Your task to perform on an android device: Even though I'm heading home, the New Zealand dollars I have with me are useless. So, using the XE converter app, I would like to know what the value of 100 New Zealand will be worth in British pounds.
Image 0: 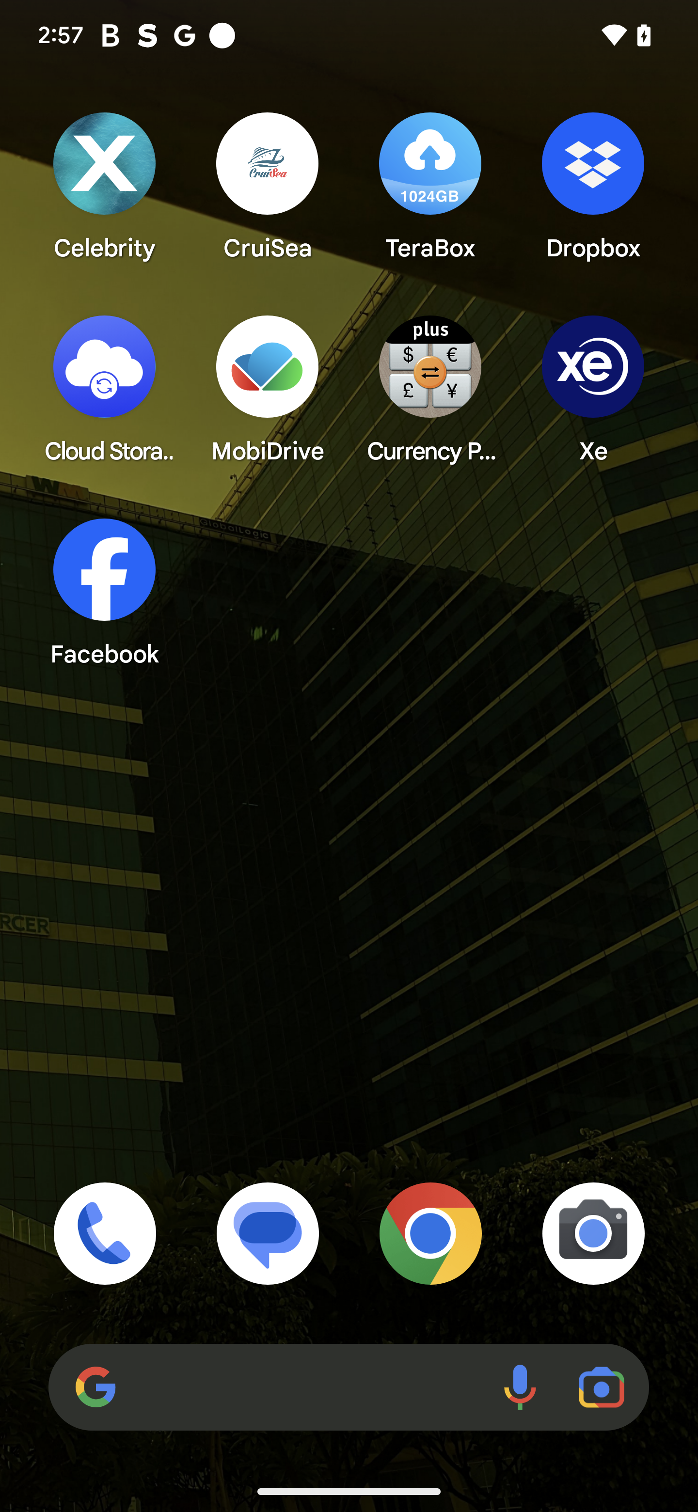
Open Xe app
Step 0: open app "Xe"
Image 1: 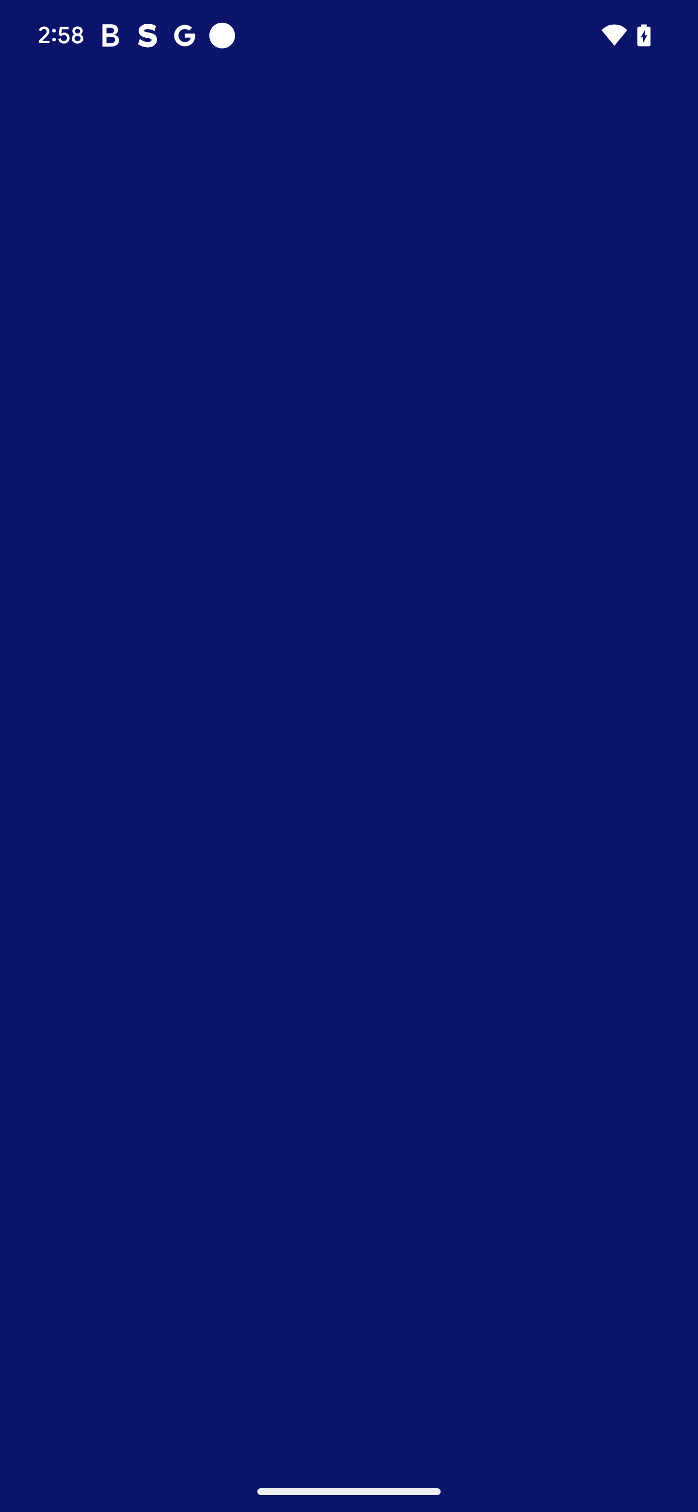
Open Xe app
Step 1: wait
Image 2: 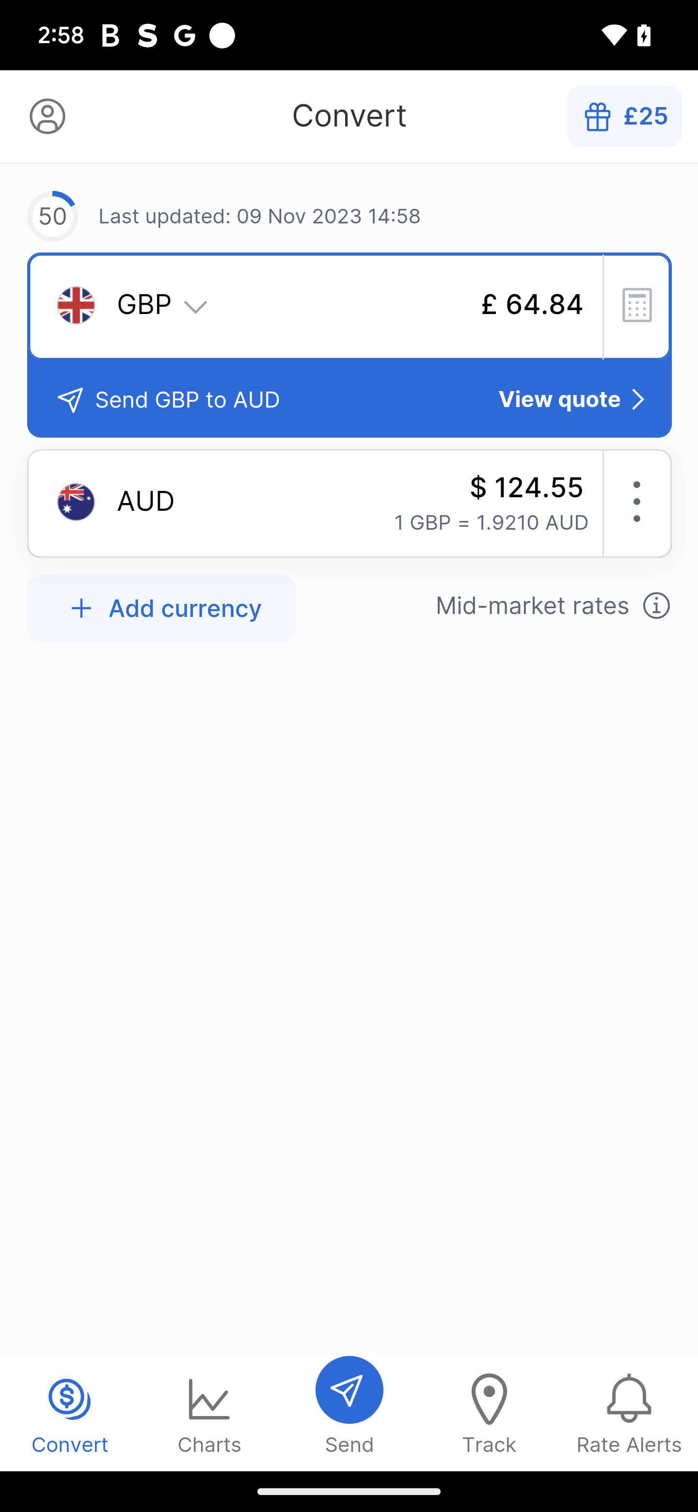
Click on the currency icon to choose the currency
Step 2: click (143, 299)
Image 3: 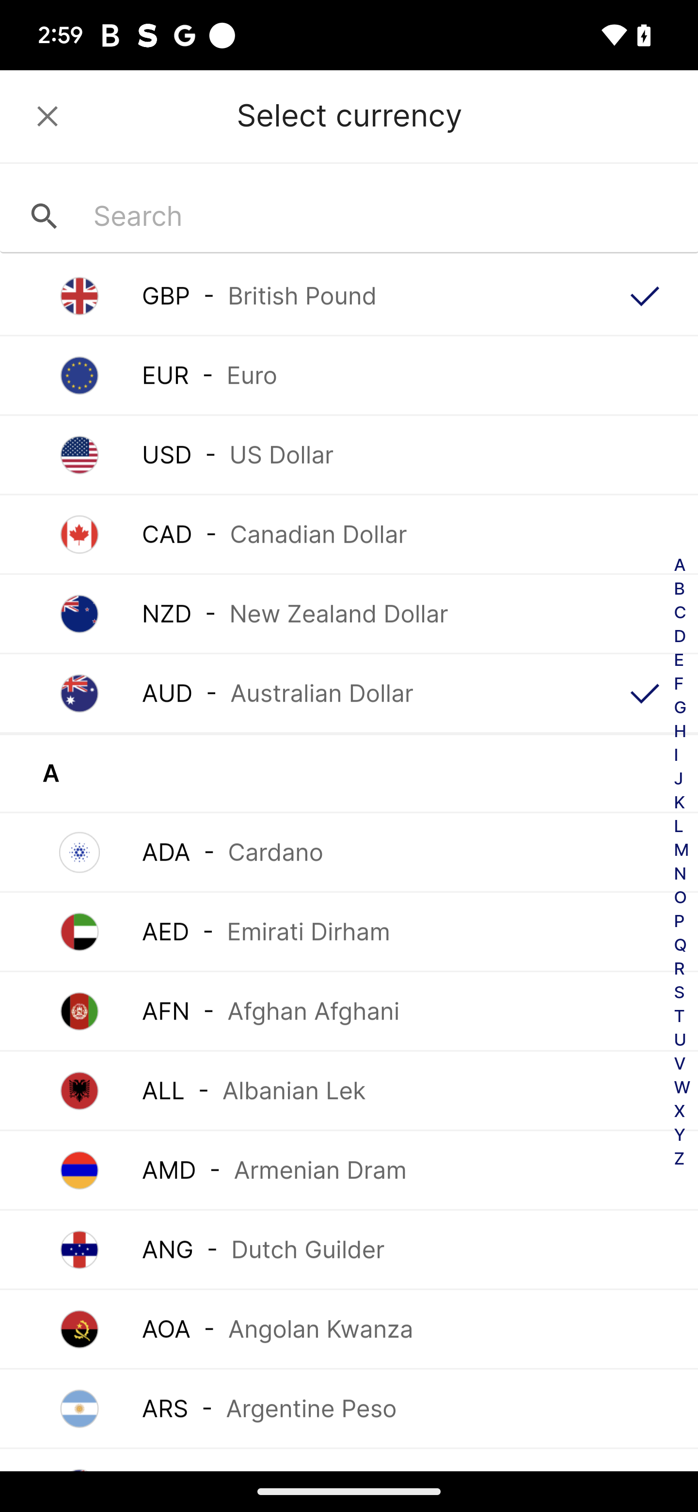
Select New Zealand dollars
Step 3: click (162, 608)
Image 4: 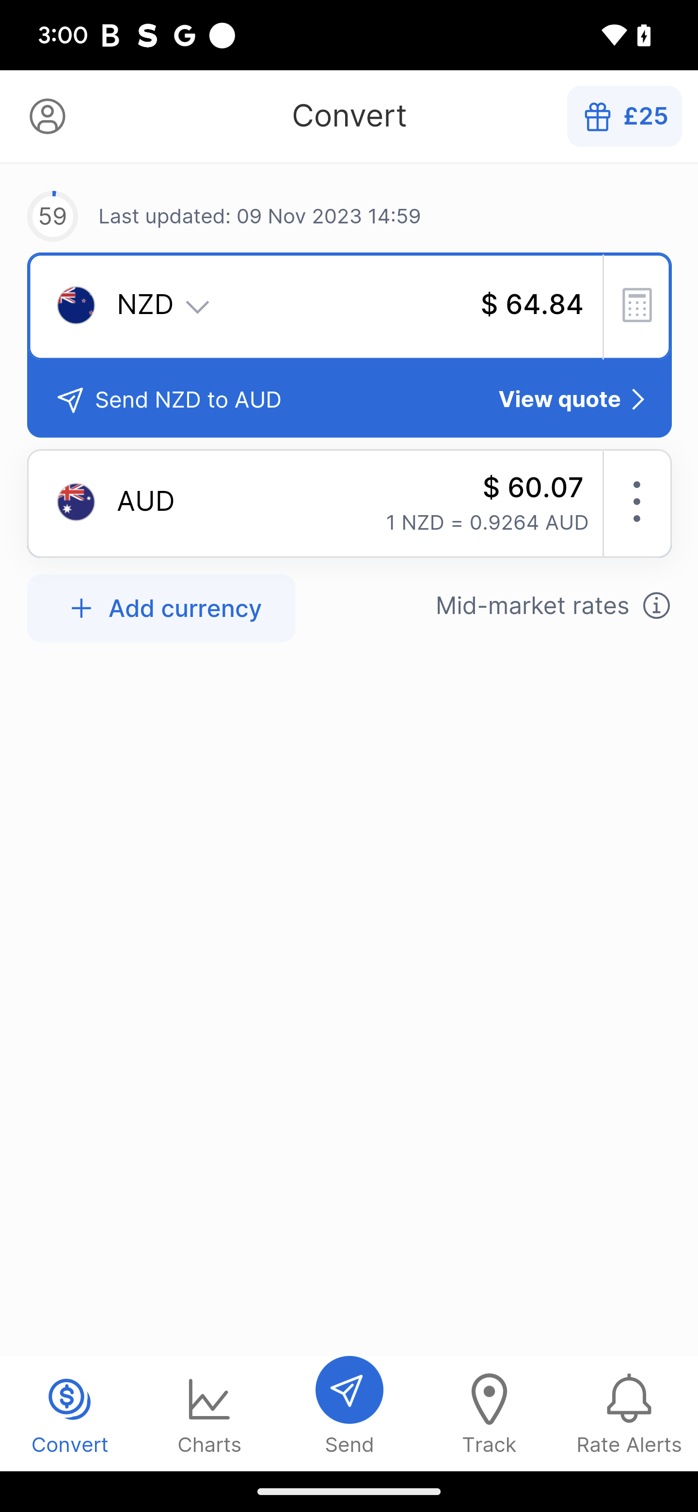
Click to select the value
Step 4: click (350, 306)
Image 5: 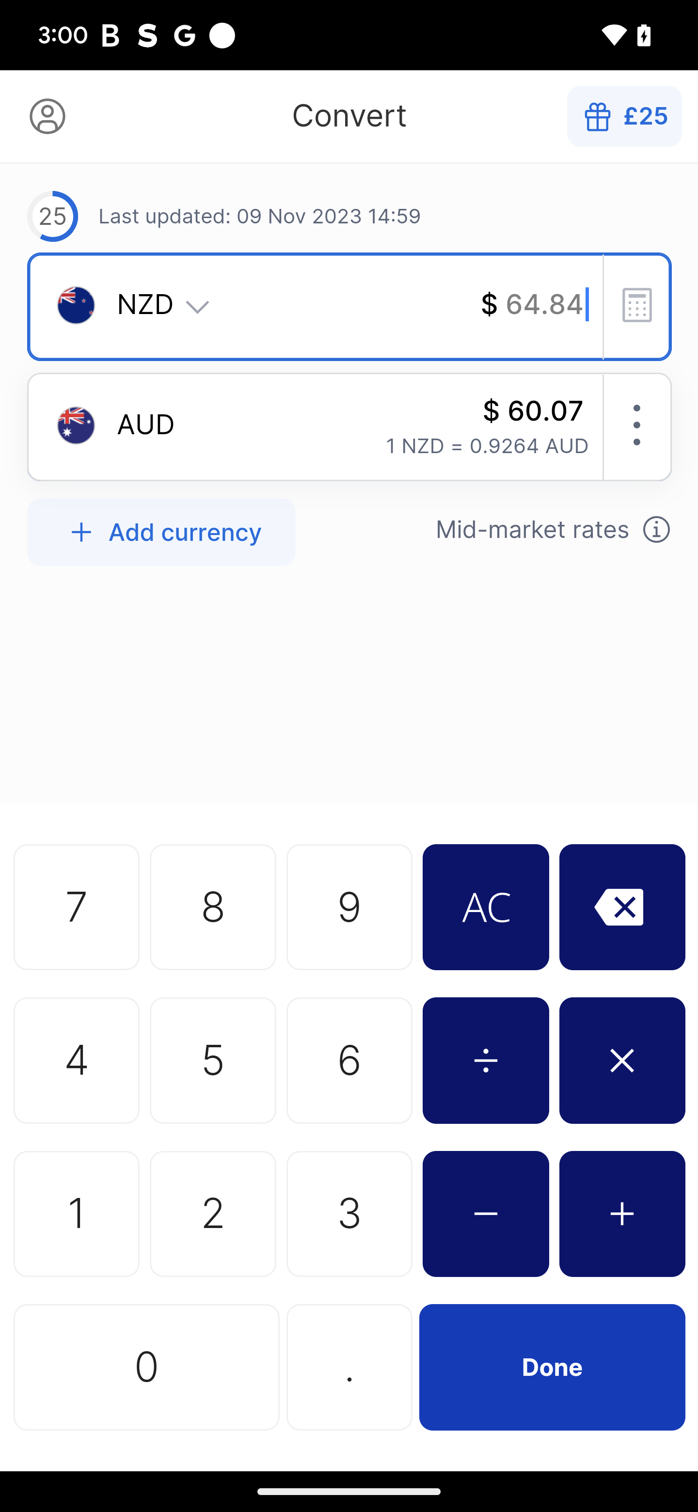
Click on the 1 to input the value
Step 5: click (350, 771)
Image 6: 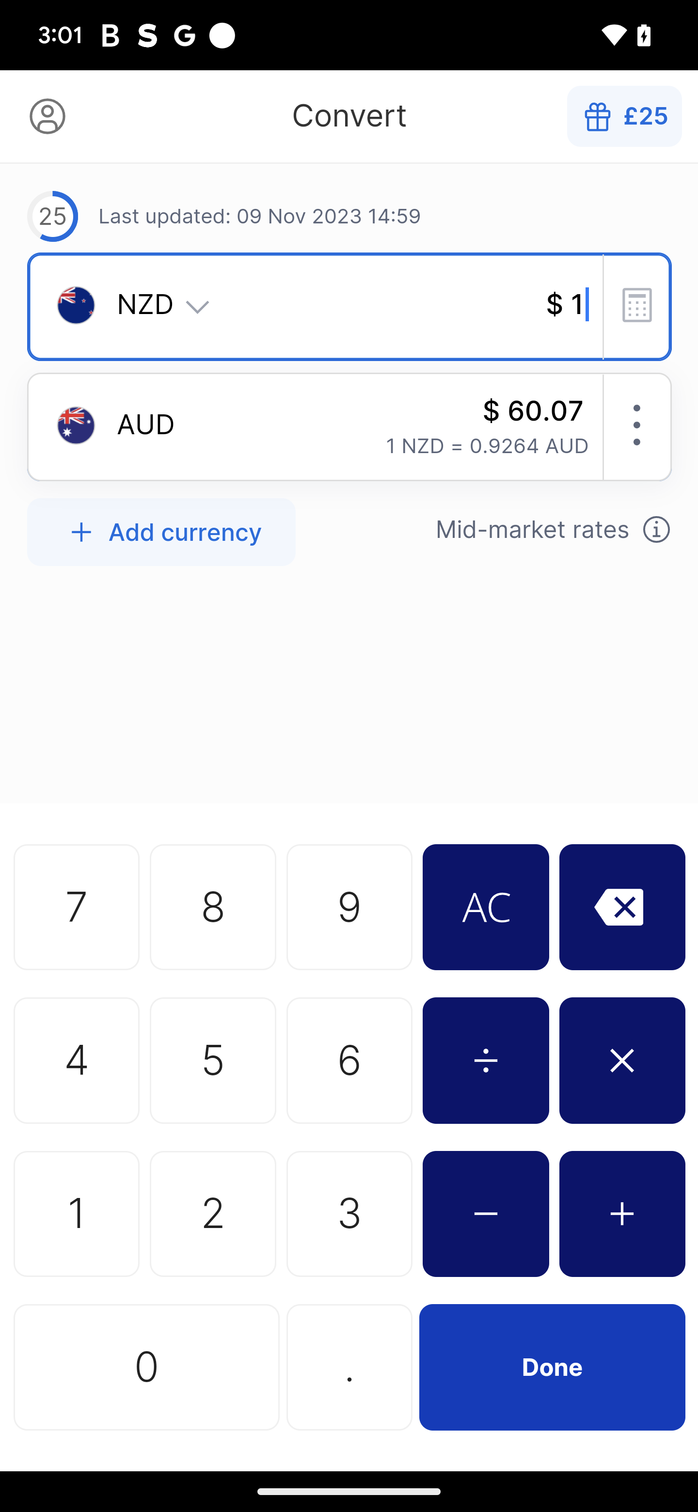
Click on the 0 to input the value
Step 6: click (70, 1414)
Image 7: 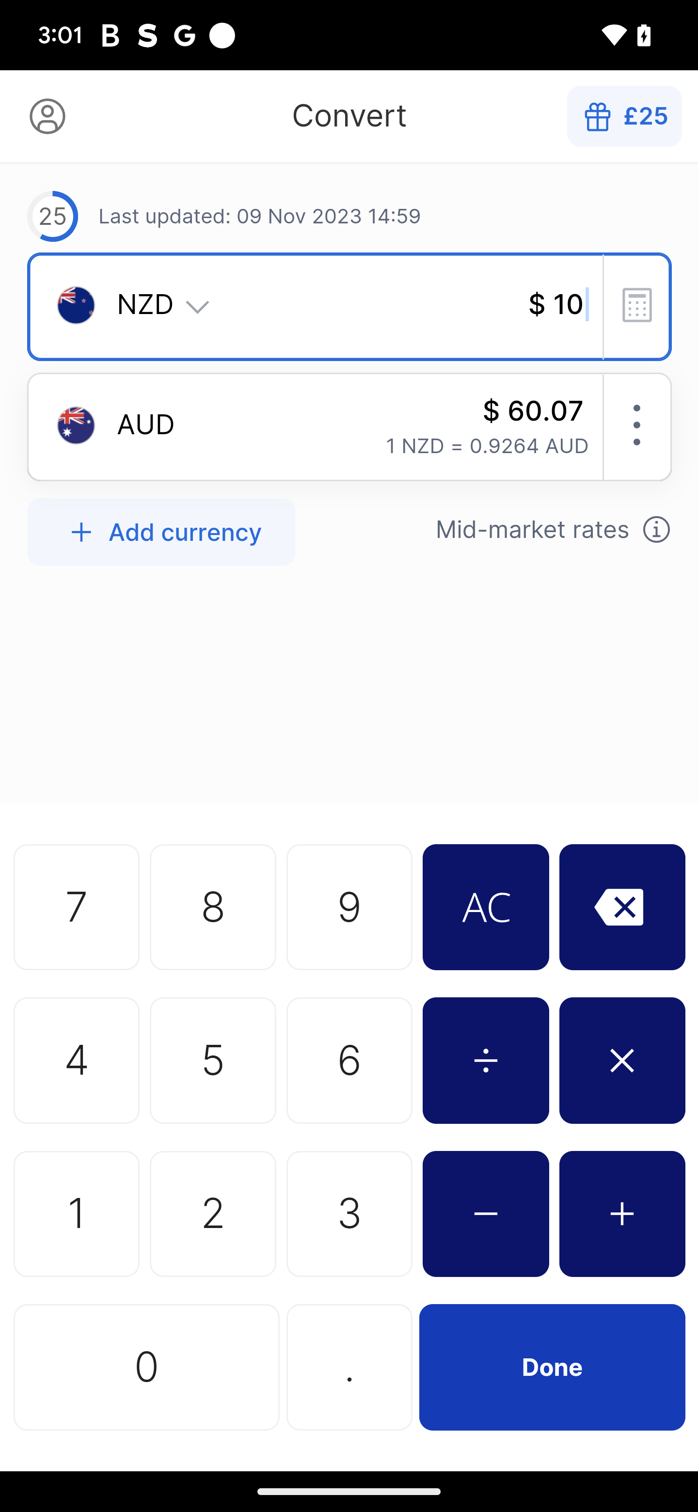
Click on the 0 to input the value
Step 7: click (70, 1414)
Image 8: 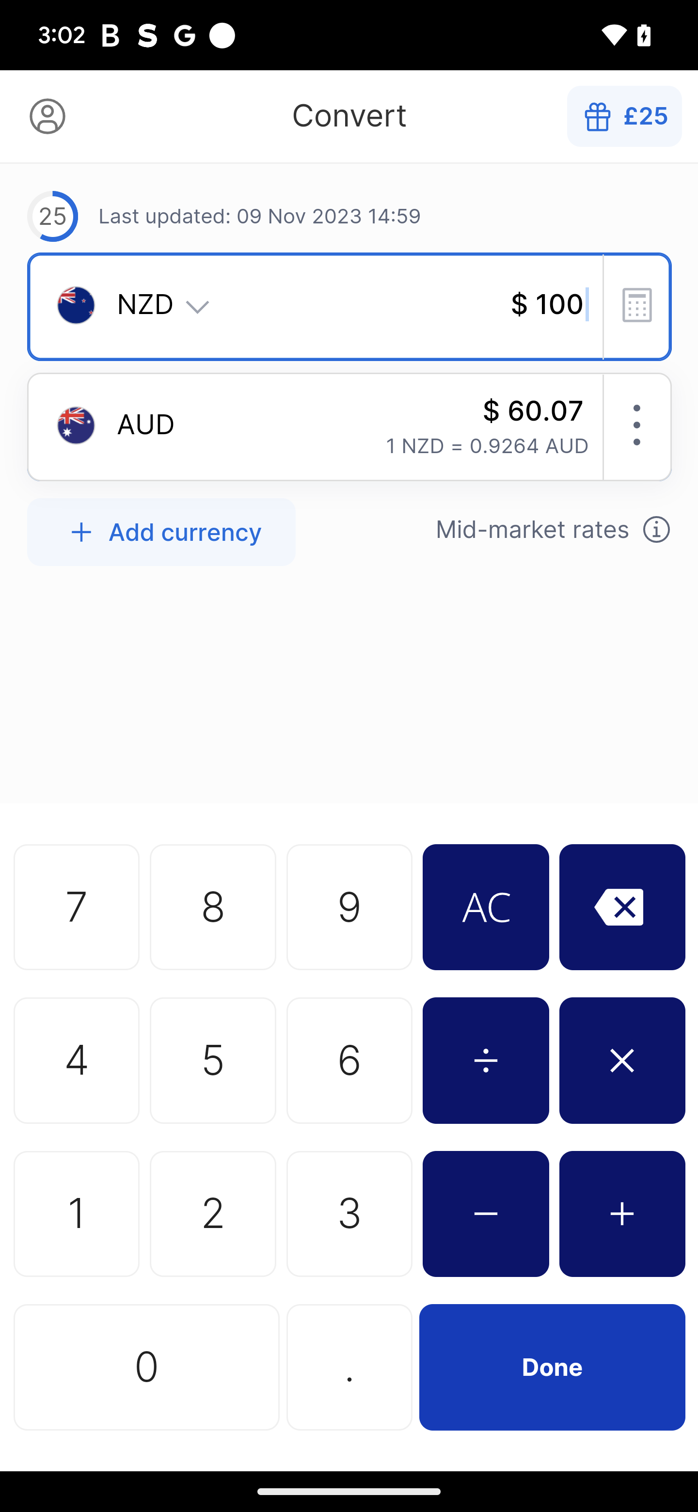
Click on the second tab to select the currency
Step 8: click (350, 434)
Image 9: 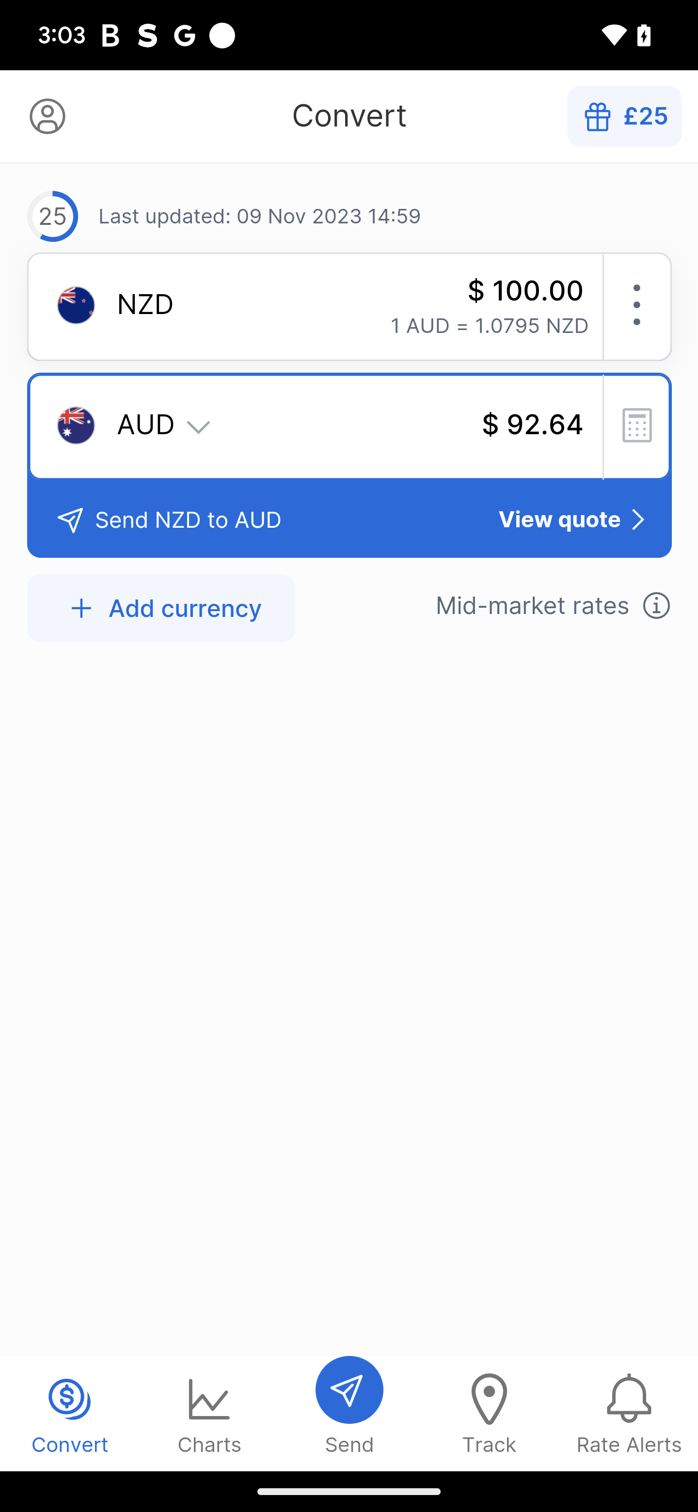
Click on the second tab to select the currency
Step 9: wait
Image 10: 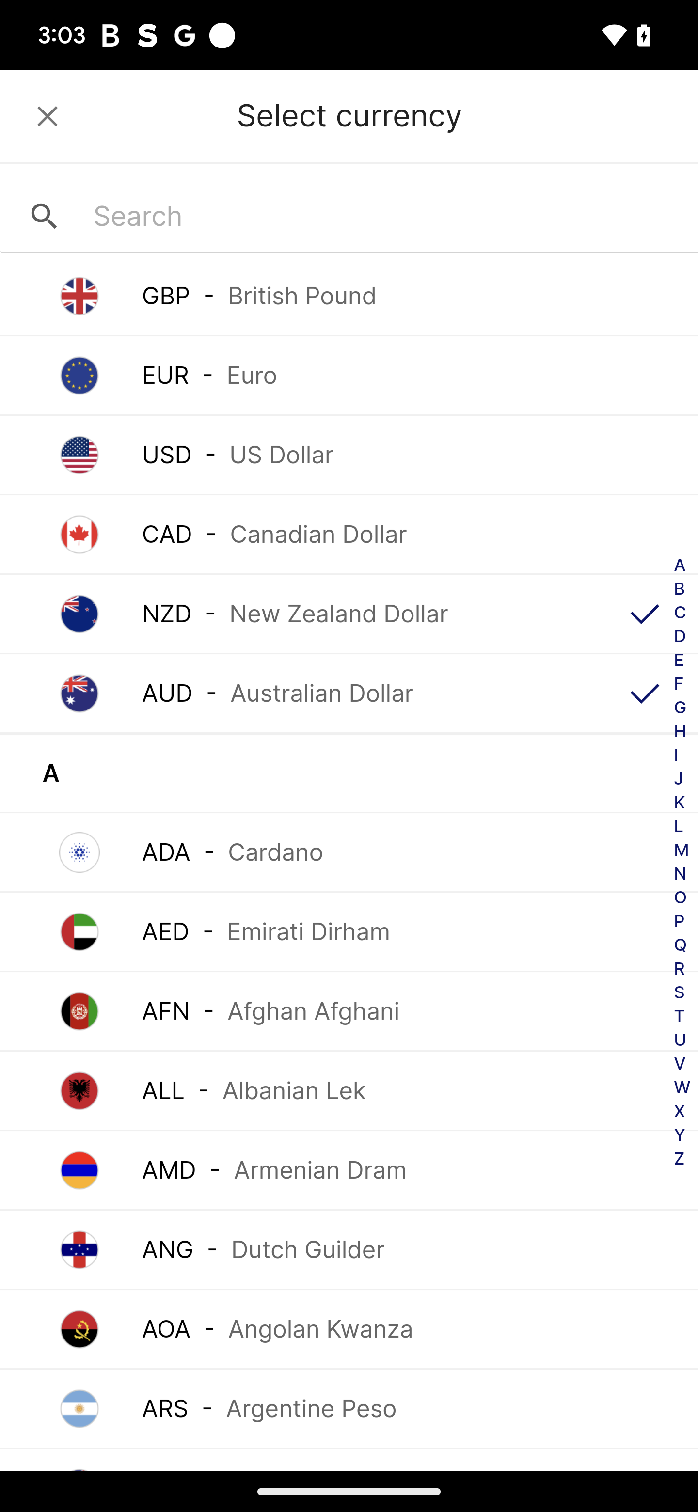
Select the British pound currency 
Step 10: click (349, 296)